Your task to perform on an android device: Show me all of the Laser printers that are available. 
Image 0: 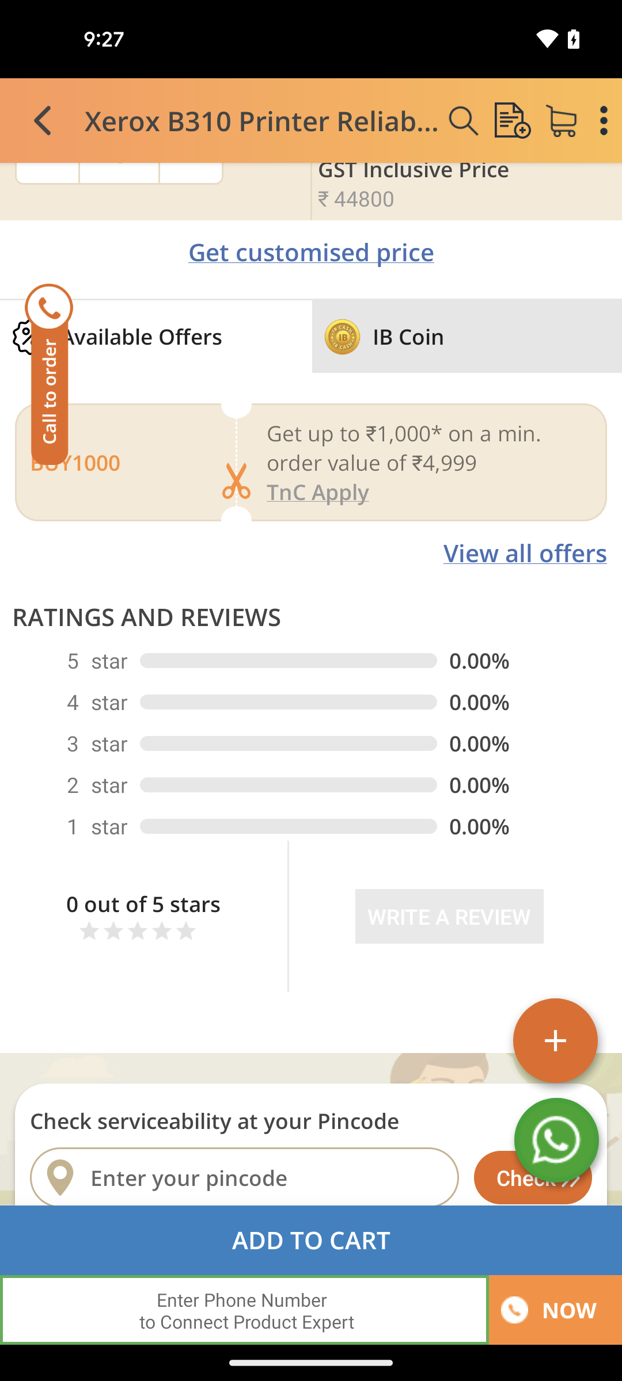
go back
Step 0: press back button
Image 1: 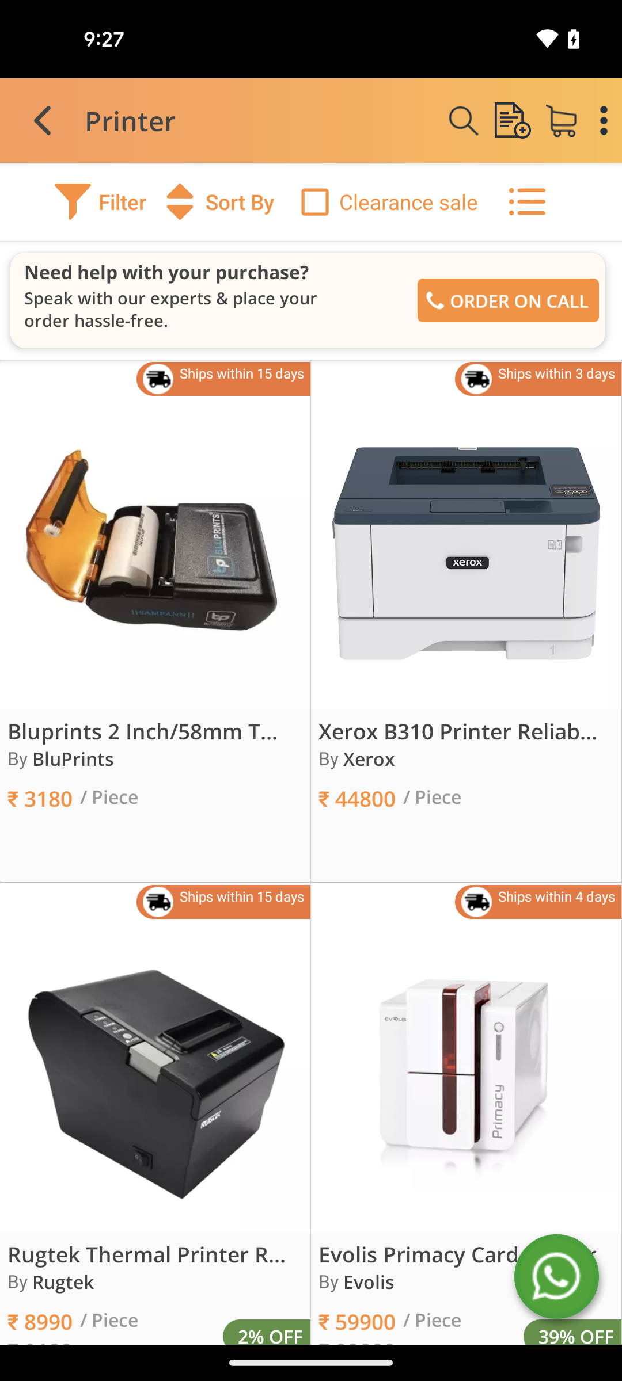
click on the filter option
Step 1: click (100, 201)
Image 2: 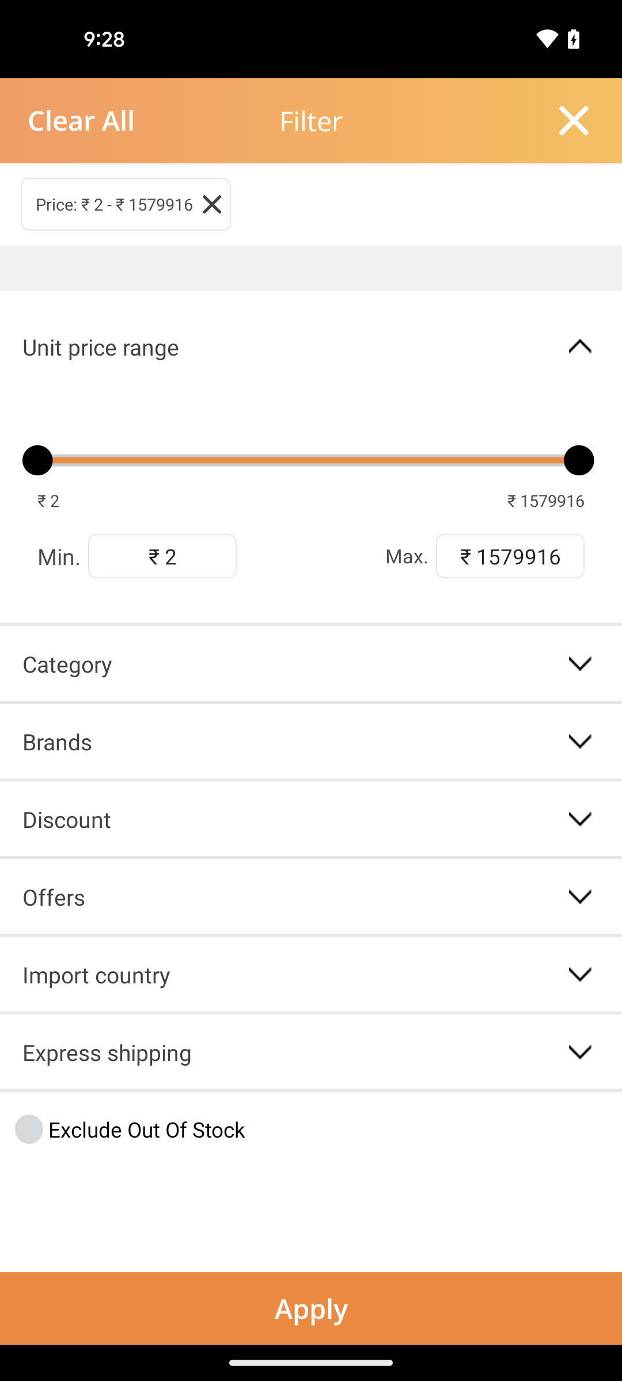
click on the Category section
Step 2: click (67, 663)
Image 3: 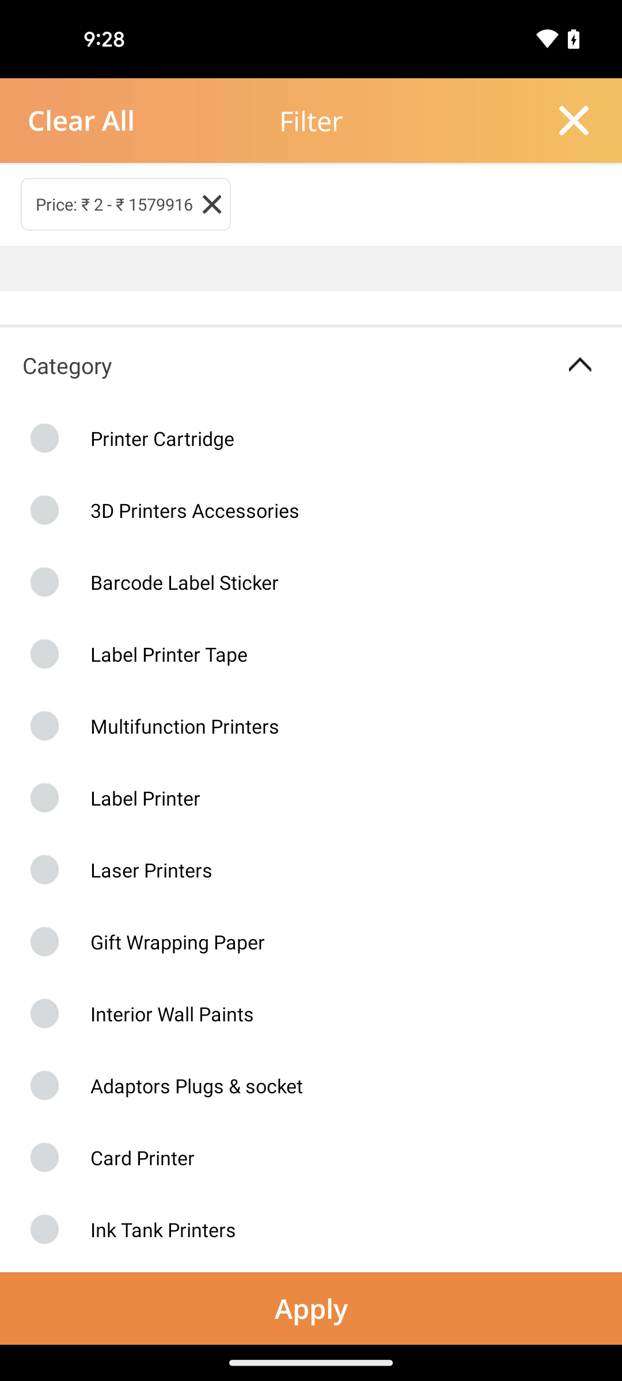
select the Laser Printers option
Step 3: click (122, 869)
Image 4: 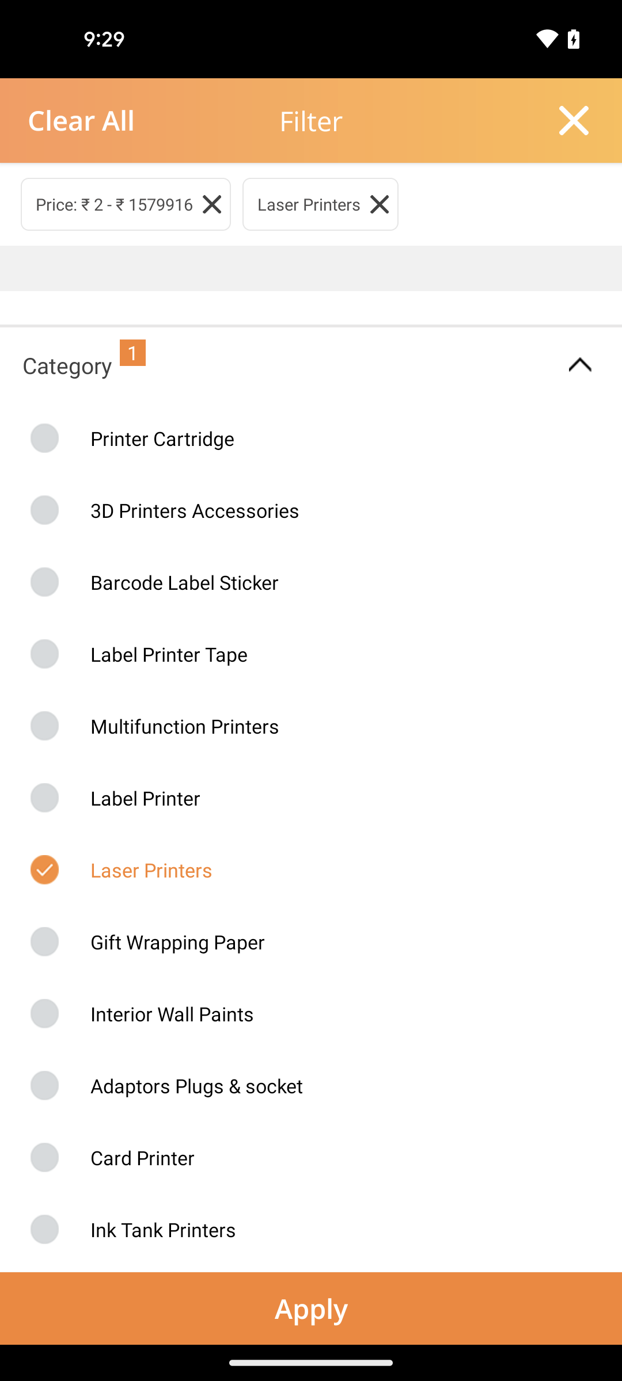
click on Apply button
Step 4: click (311, 1308)